Your task to perform on an android device: Open the Whisk app and Save the Pizza Crescents to a new recipe collection
Image 0: 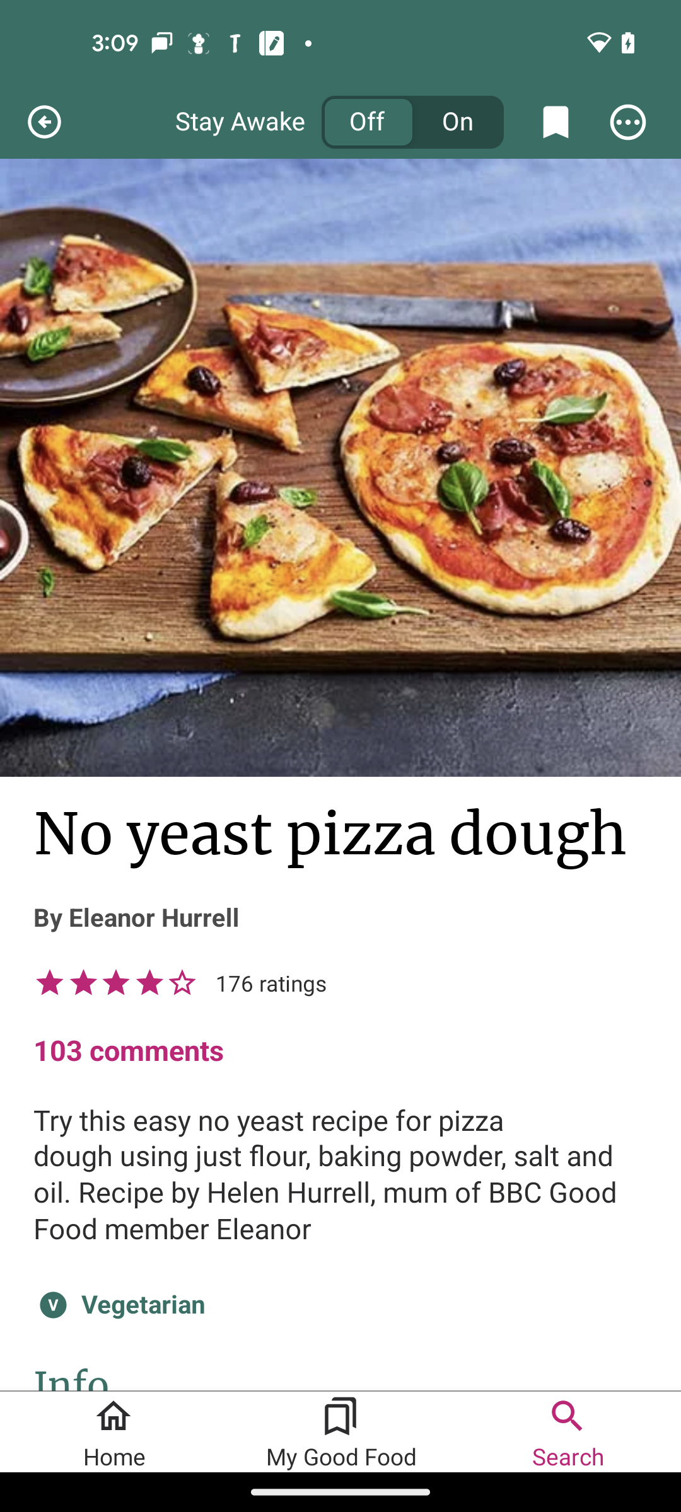
Open the Whisk app
Step 0: open app "Whisk"
Image 1: 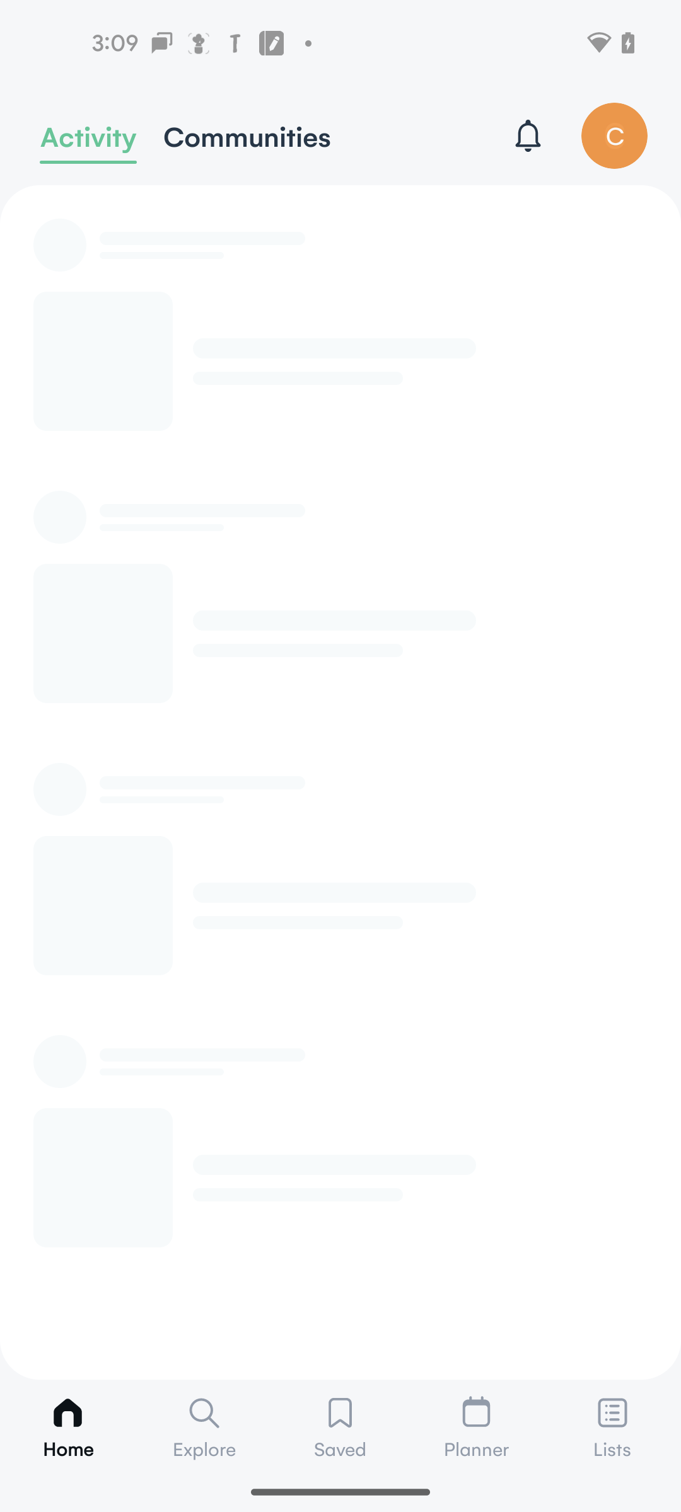
click on the explore tab
Step 1: click (204, 1426)
Image 2: 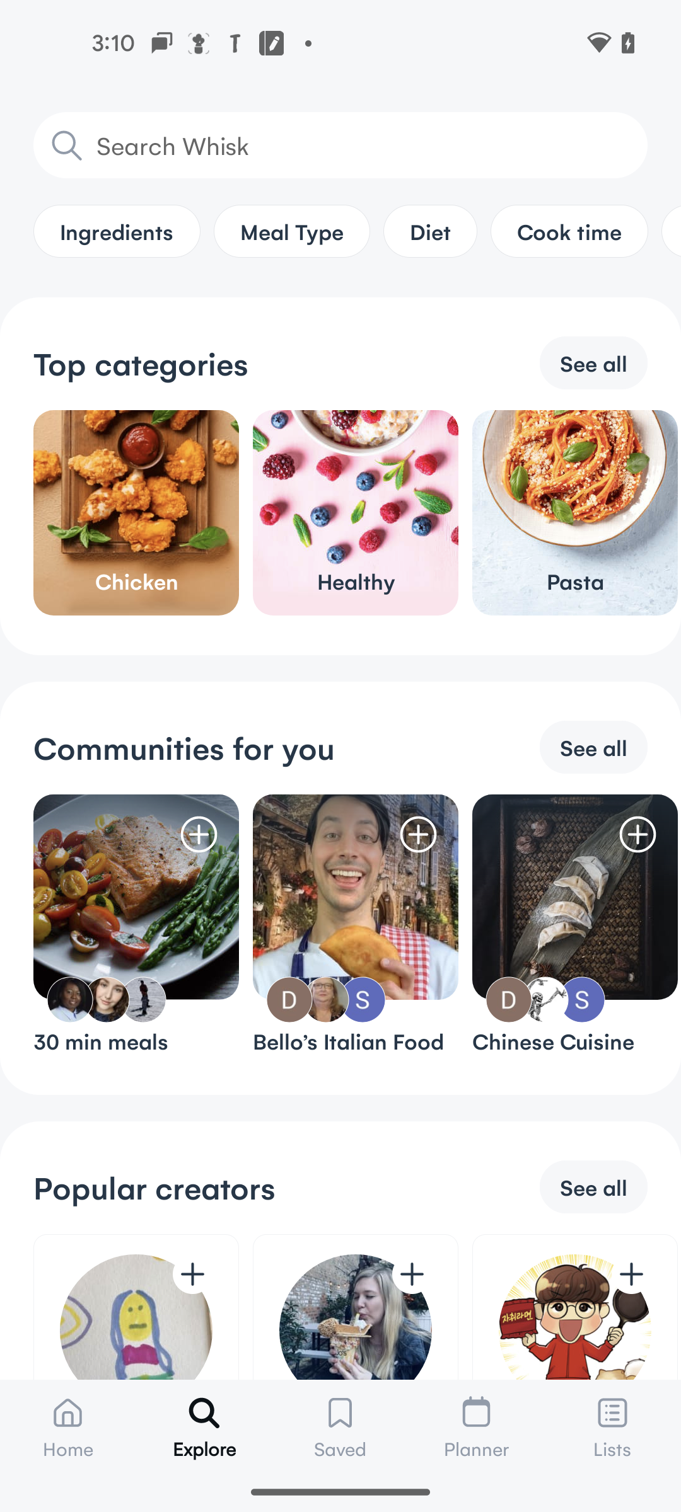
click on the search bar
Step 2: click (340, 145)
Image 3: 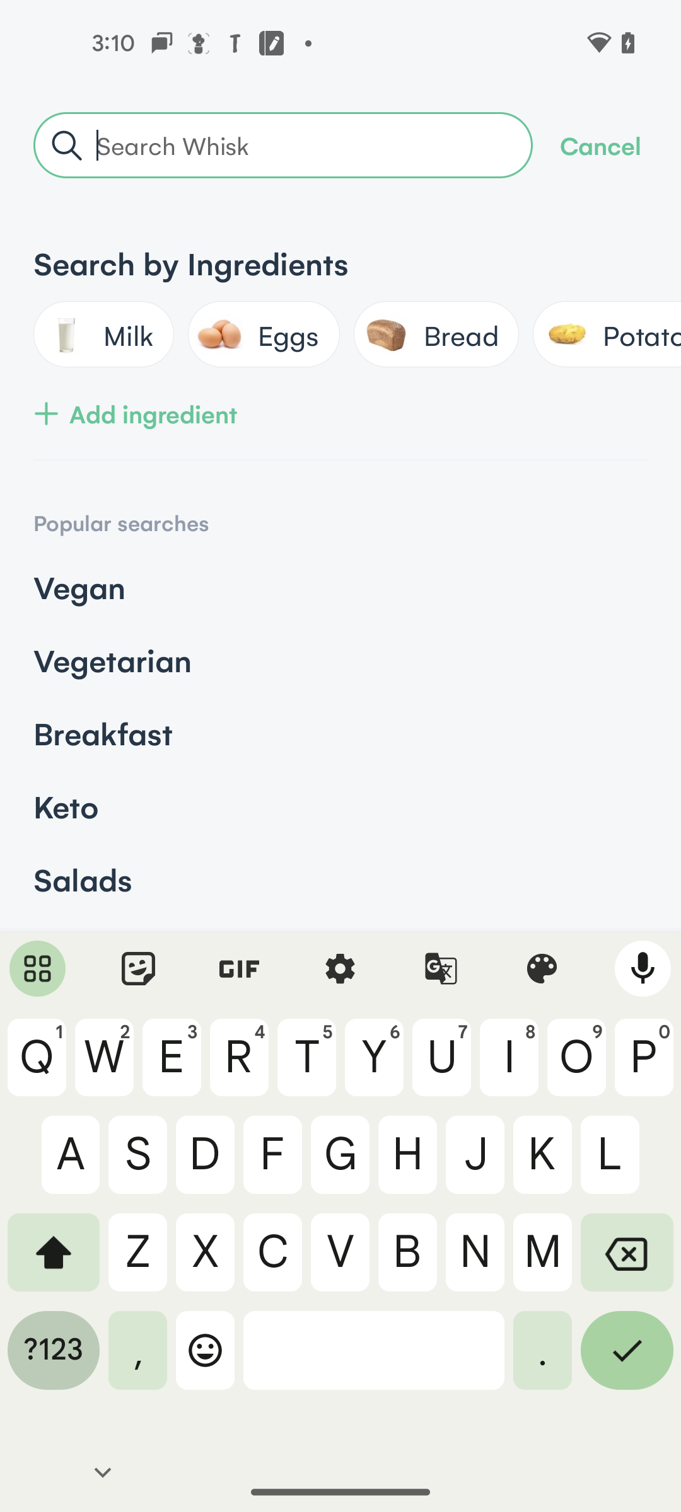
search for the pizza crescents
Step 3: type "Pizza Crescents"
Image 4: 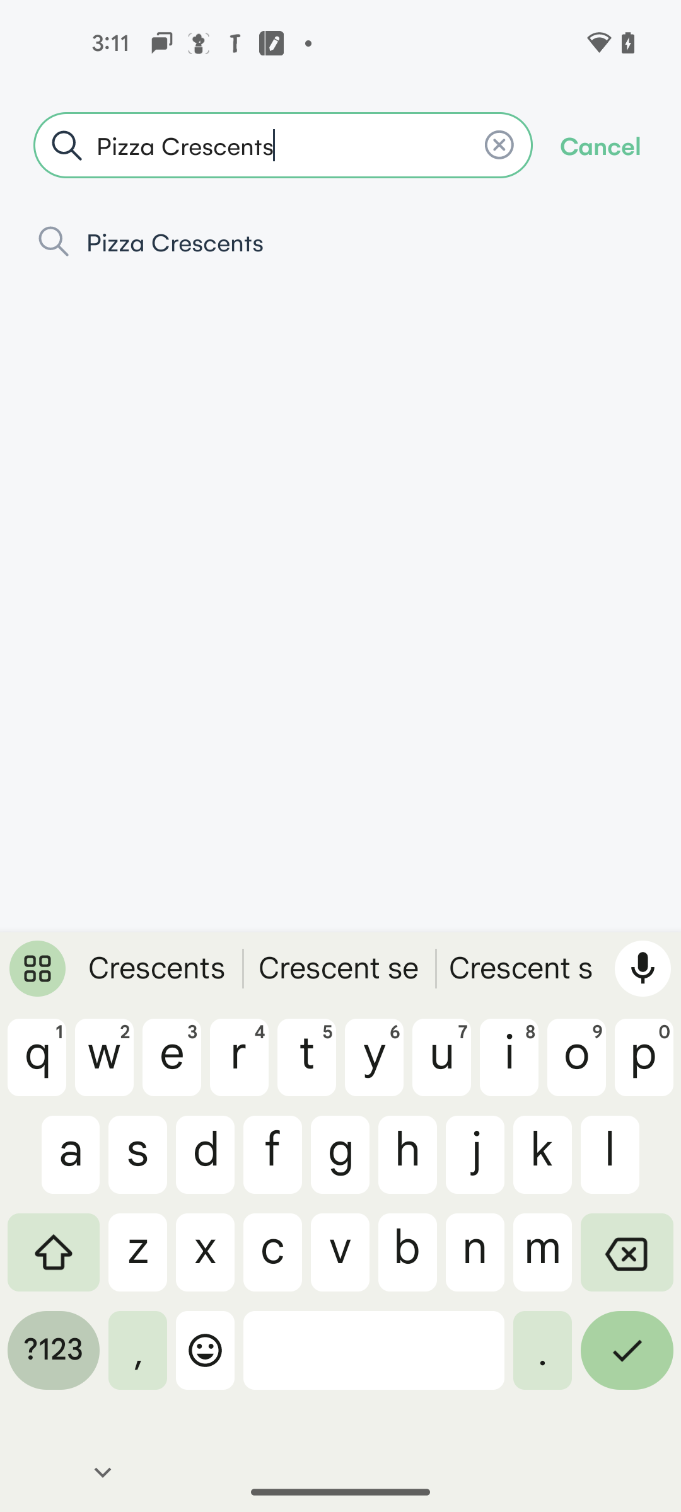
click on pizza crescents
Step 4: click (340, 241)
Image 5: 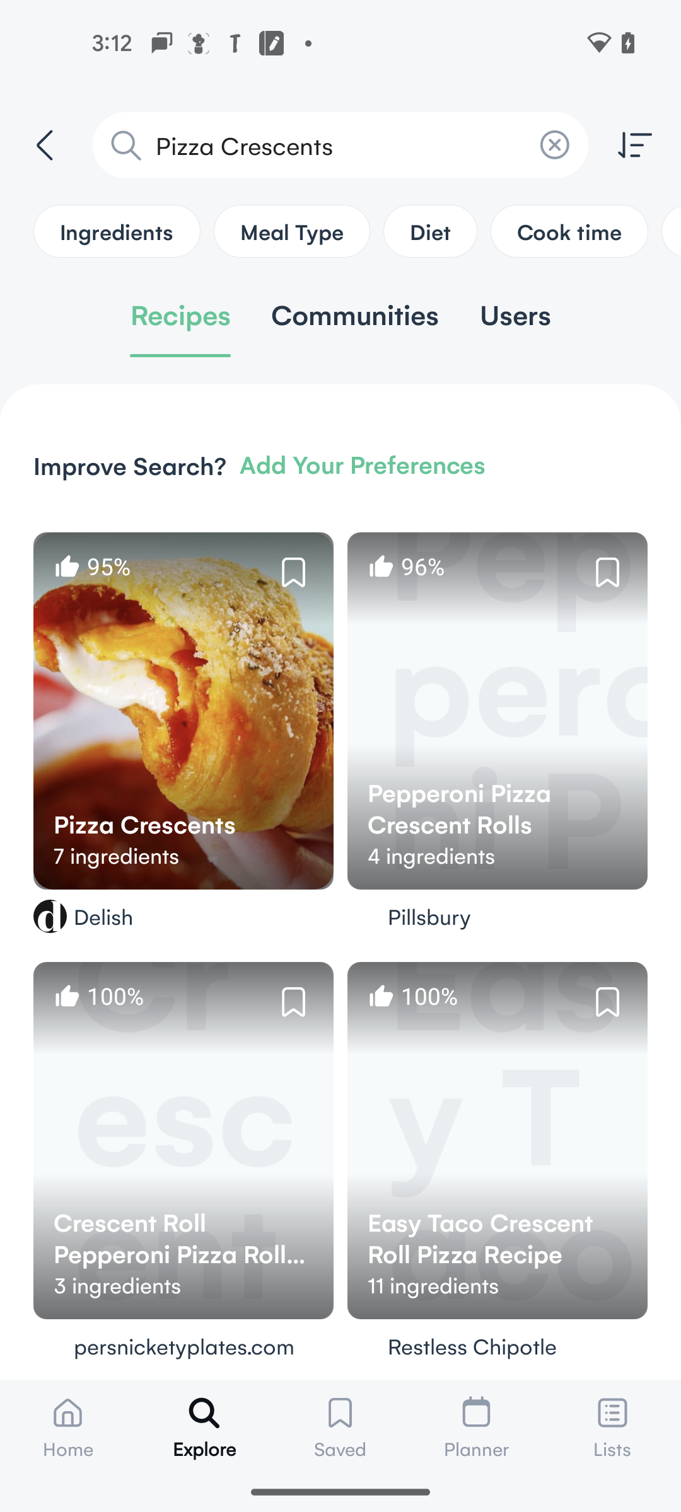
click on first search result
Step 5: click (183, 710)
Image 6: 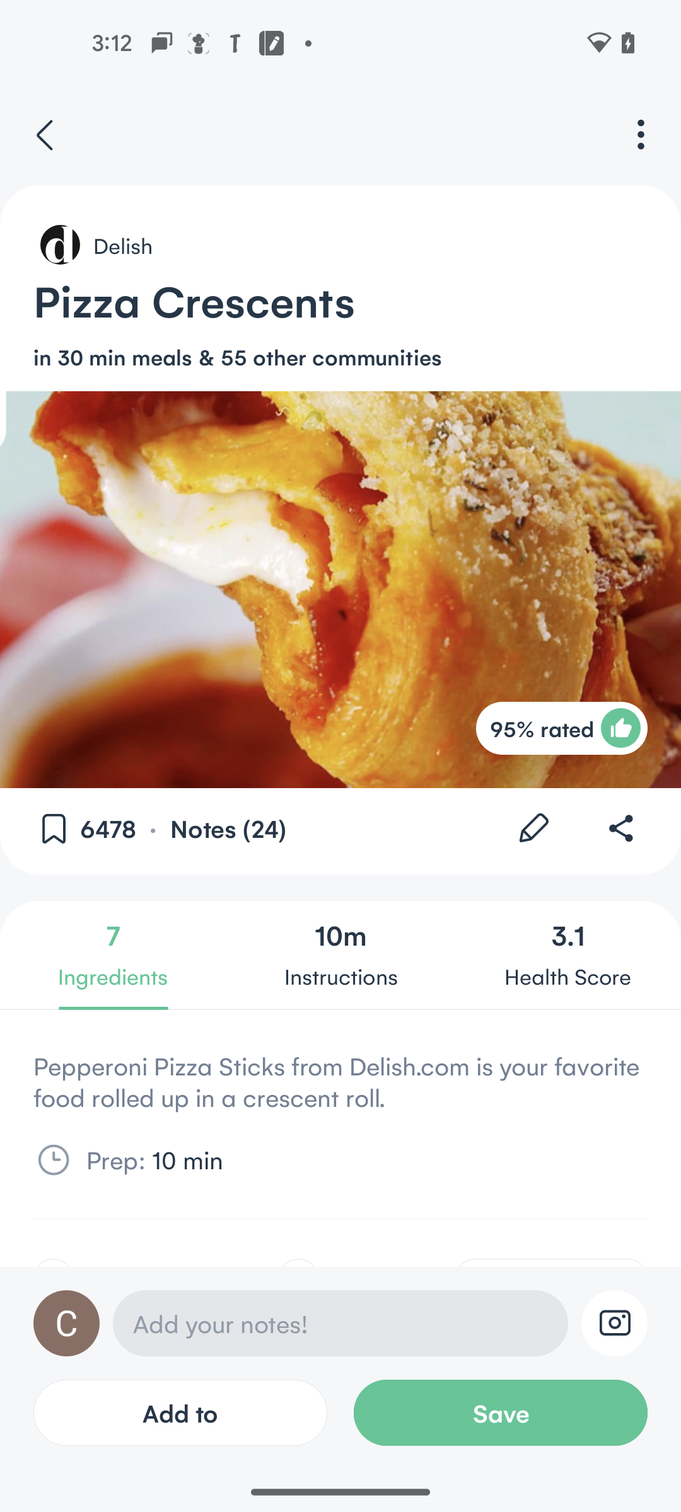
click on the save button
Step 6: click (501, 1412)
Image 7: 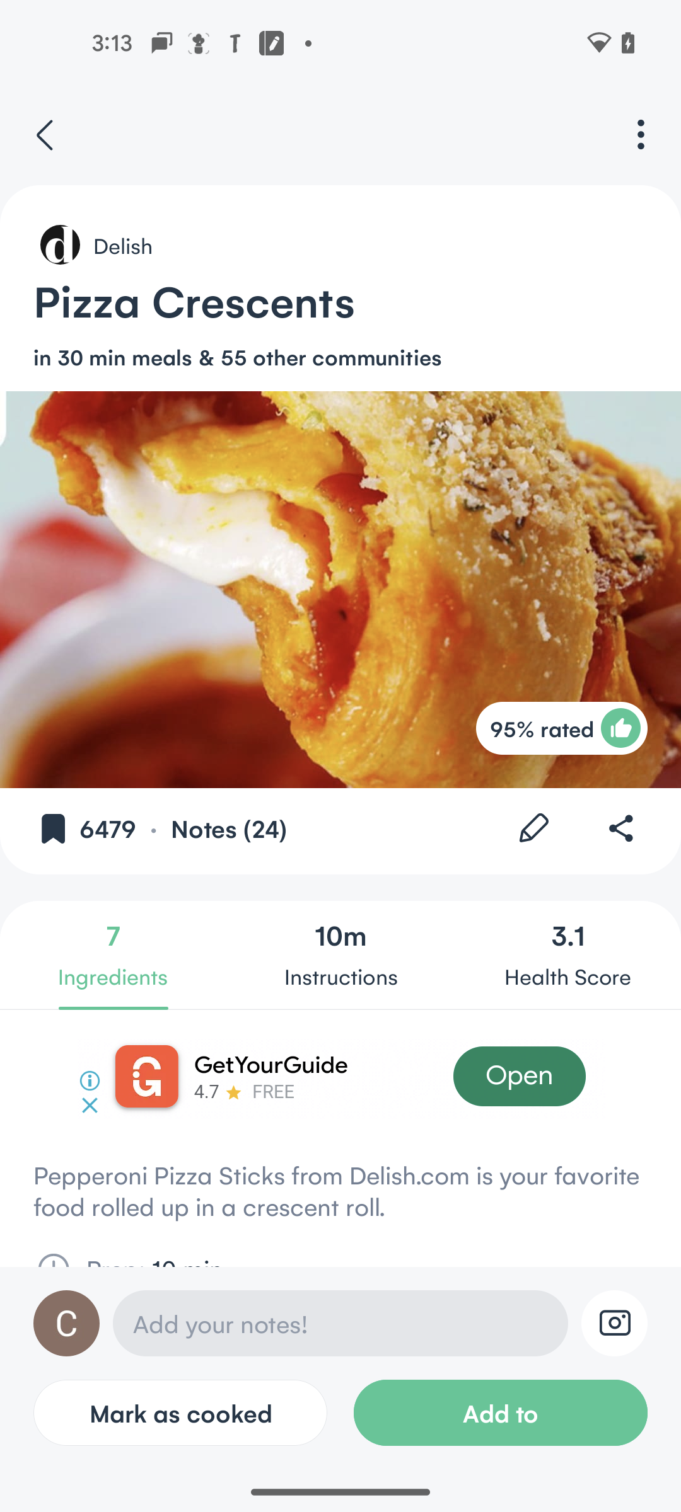
click on the add to button
Step 7: click (501, 1412)
Image 8: 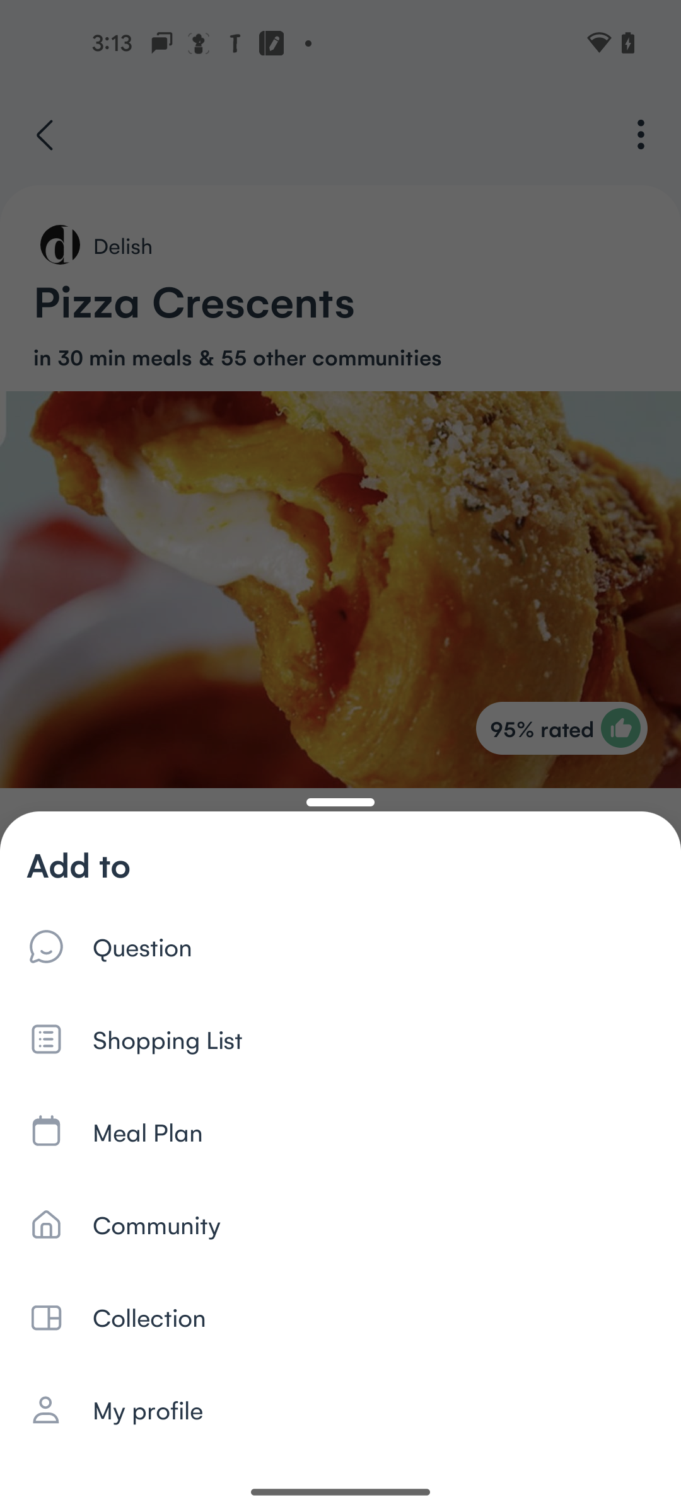
click on the collection
Step 8: click (340, 1317)
Image 9: 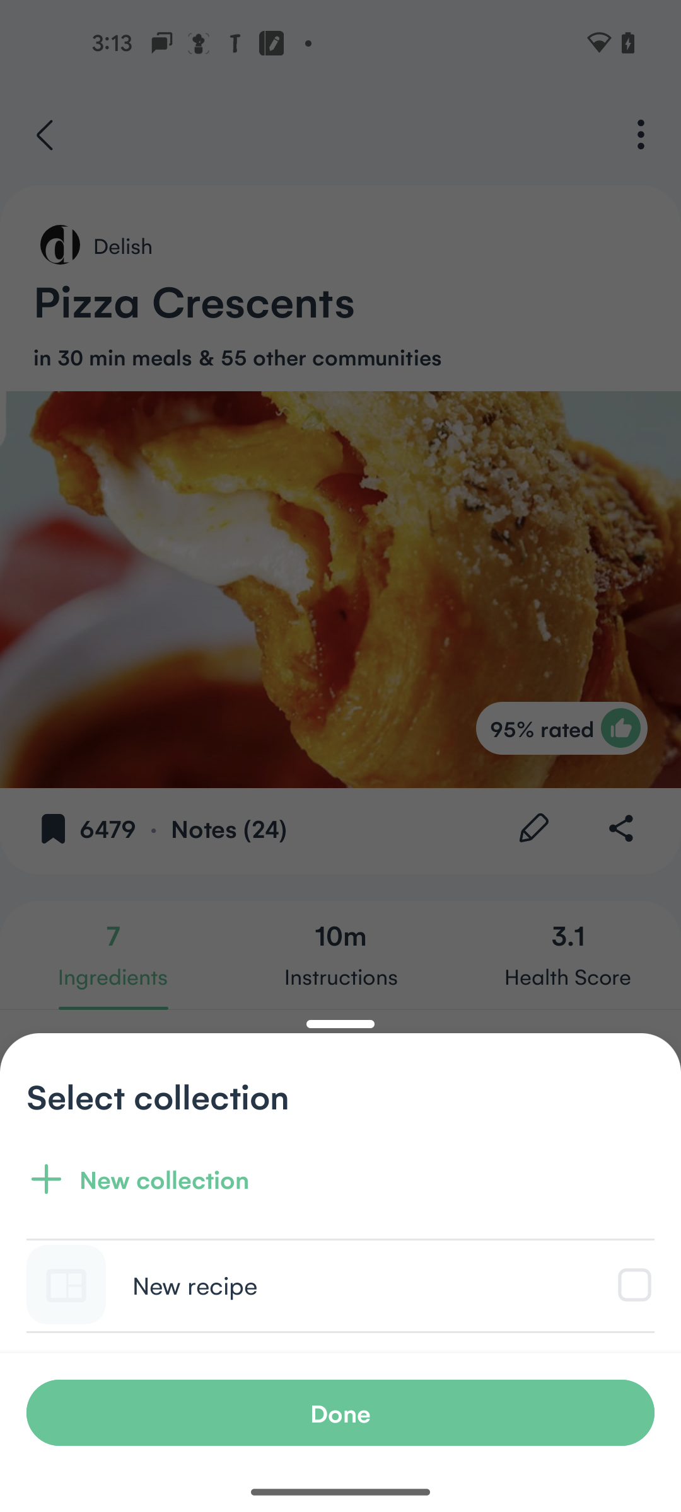
select new recipe collection
Step 9: click (360, 1285)
Image 10: 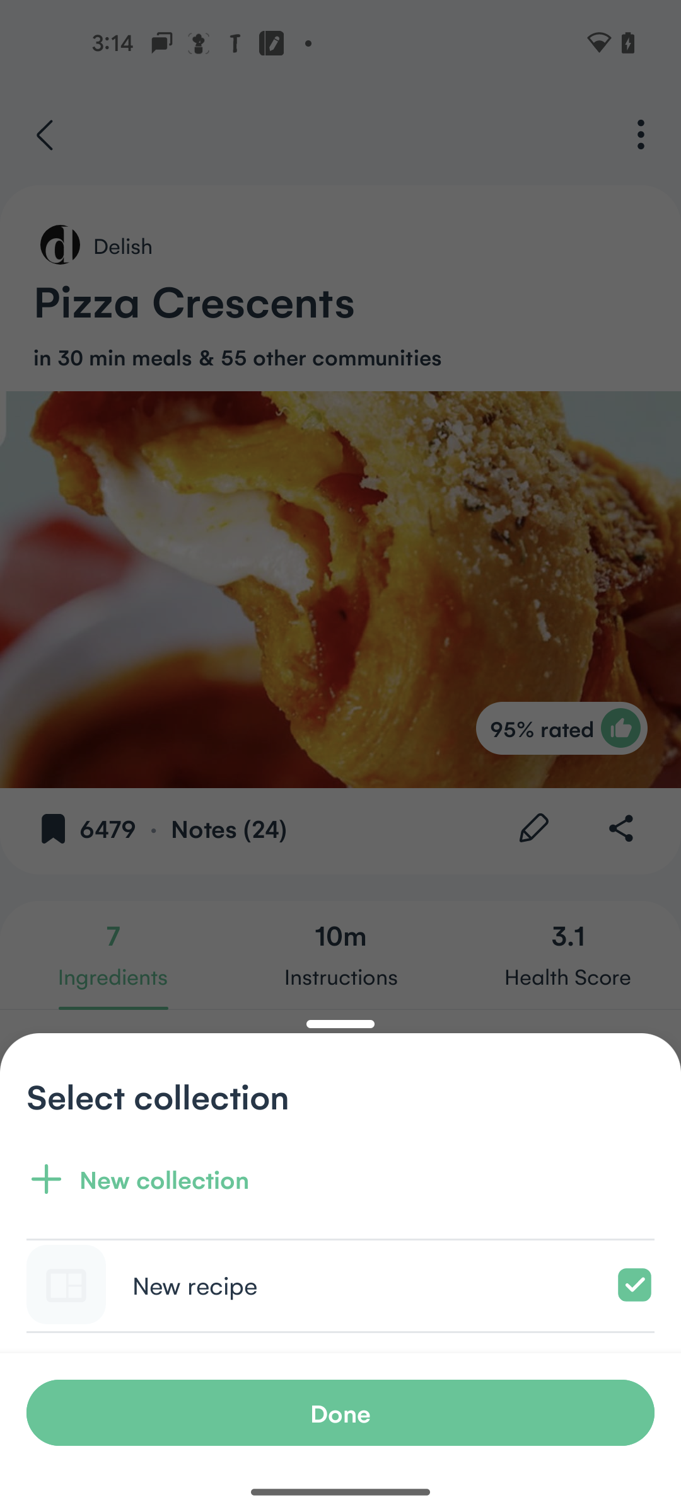
click on the done button
Step 10: click (340, 1412)